Your task to perform on an android device: Before buying any t-shirt, I would like to read the reviews of the t-shirt on the Adidas app.
Image 0: 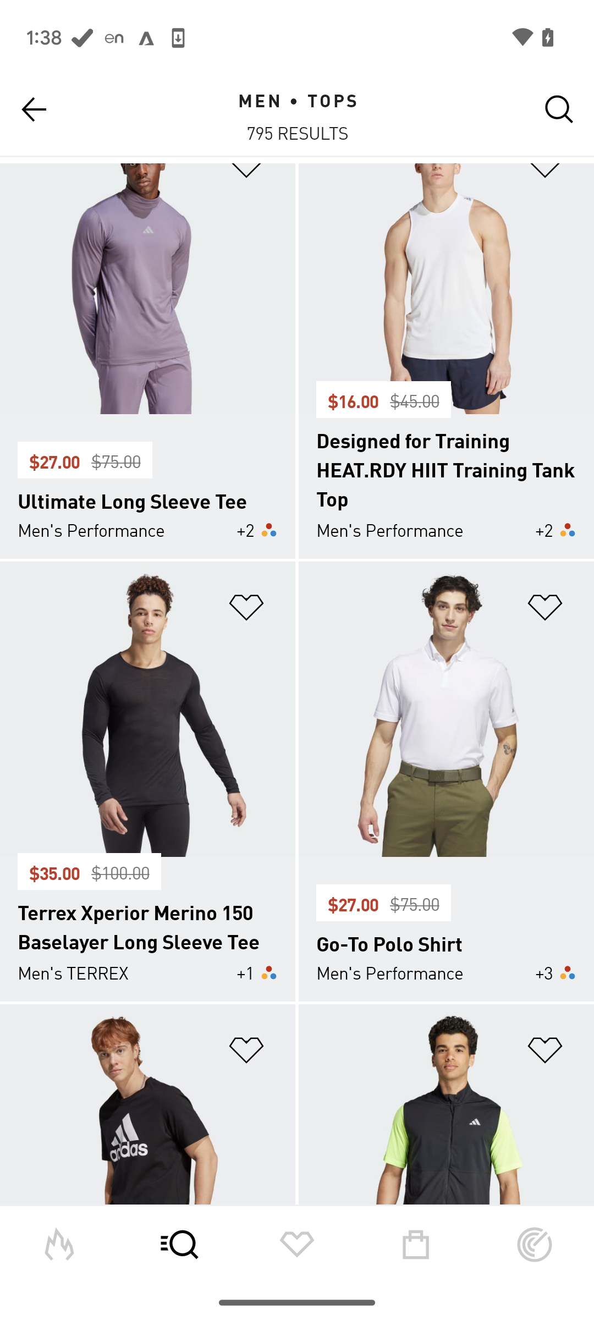
Click on the white polo t-shirt
Step 0: click (387, 717)
Image 1: 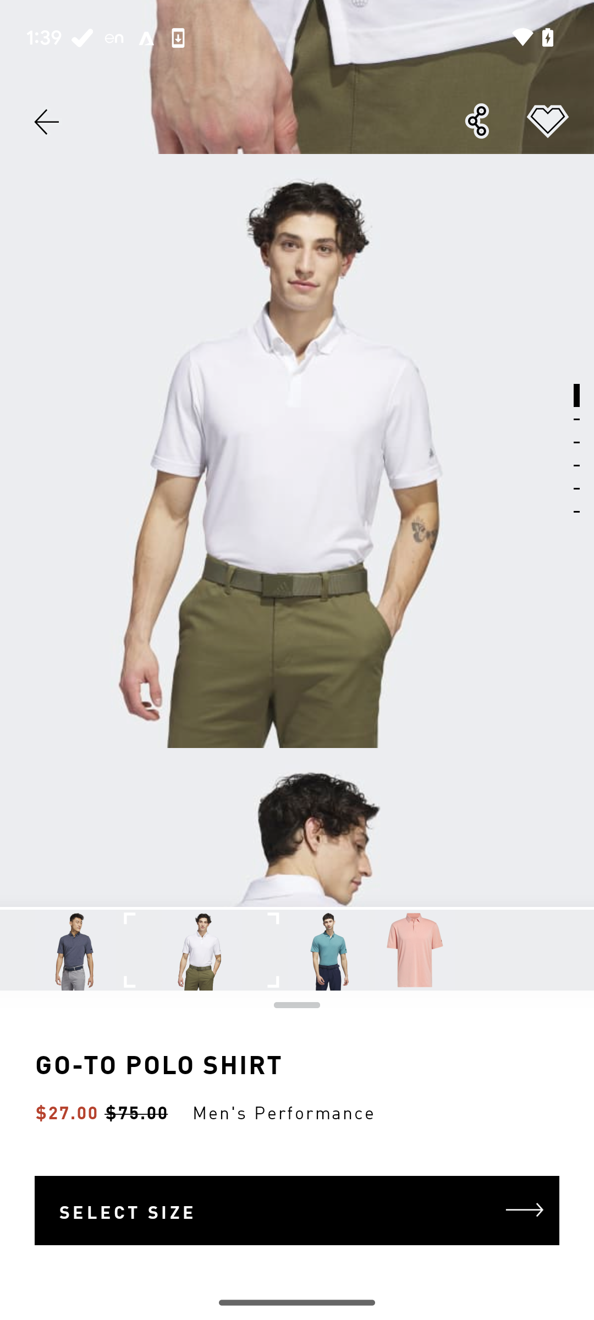
Swipe up to read reviews
Step 1: scroll down
Image 2: 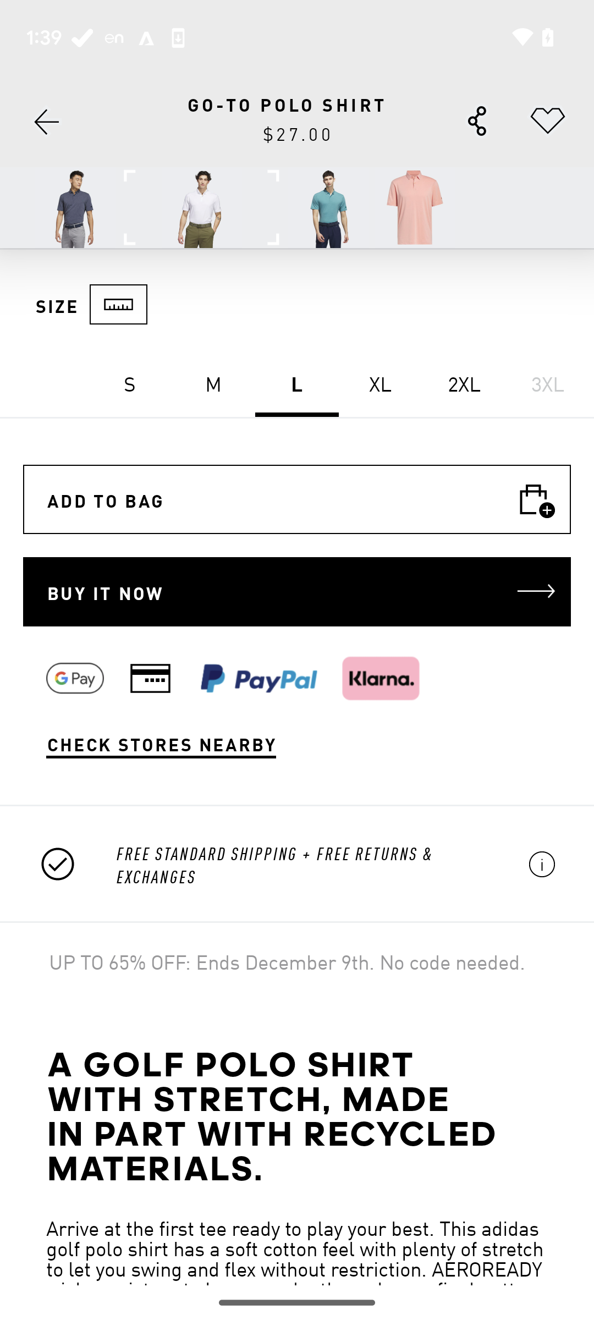
Swipe up to read reviews
Step 2: scroll down
Image 3: 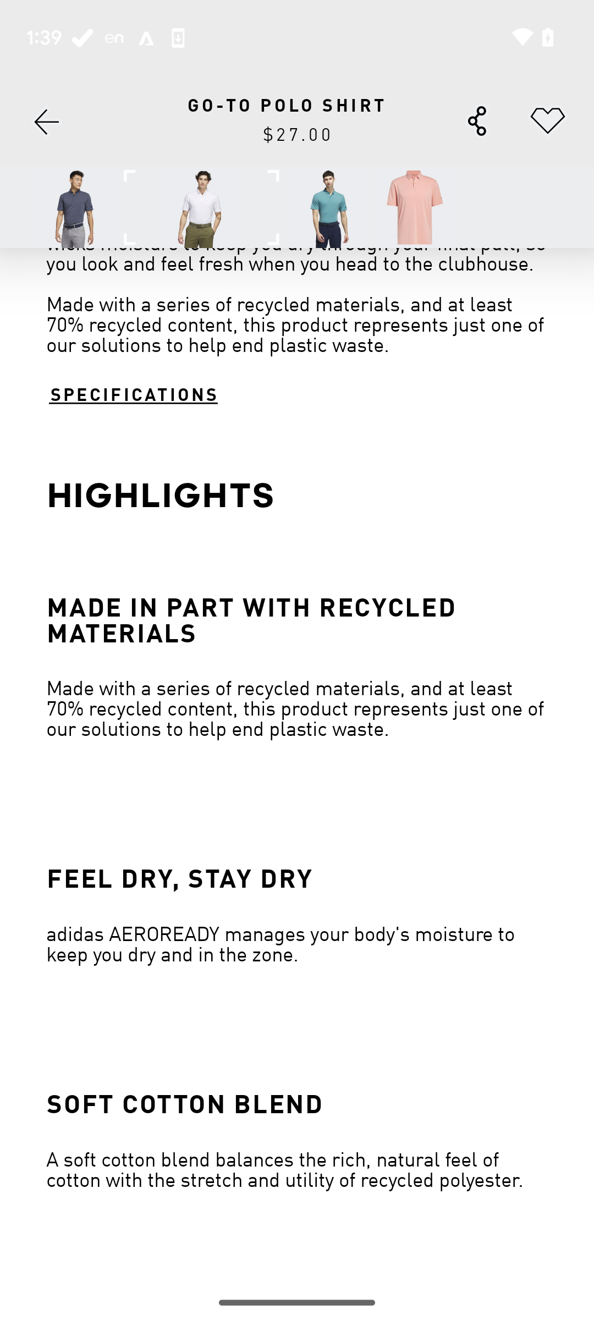
Swipe up to read reviews
Step 3: scroll down
Image 4: 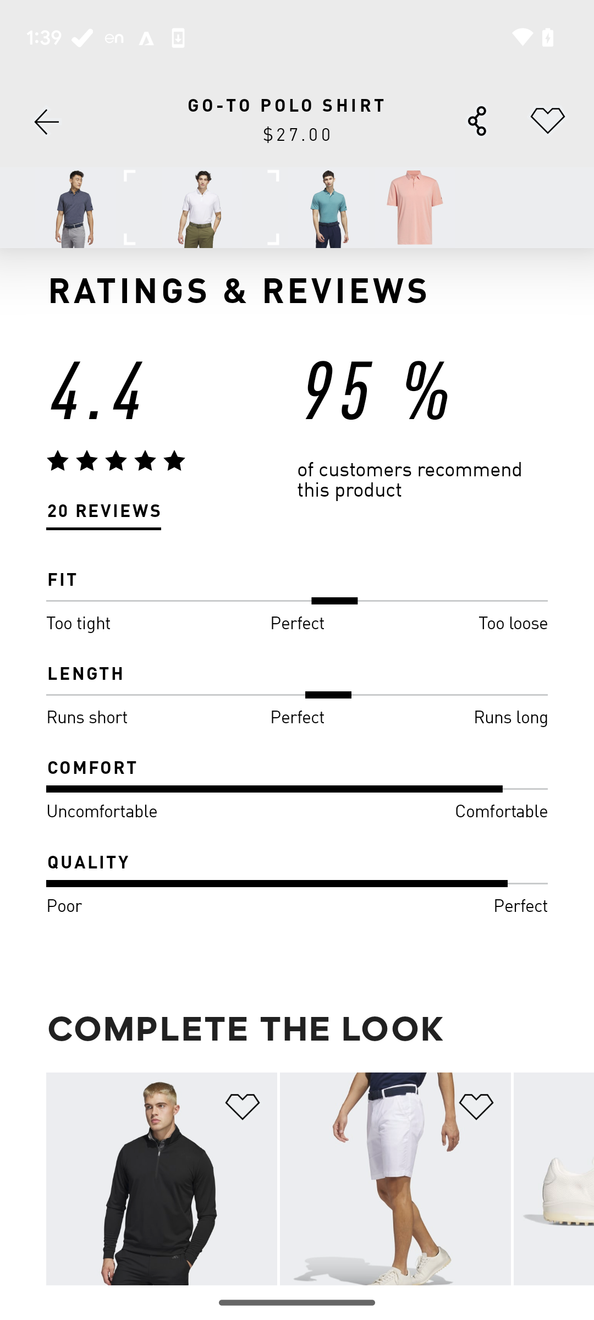
Click on reviews
Step 4: click (103, 512)